Your task to perform on an android device: In Ixigo App track the status of the train .
Image 0: 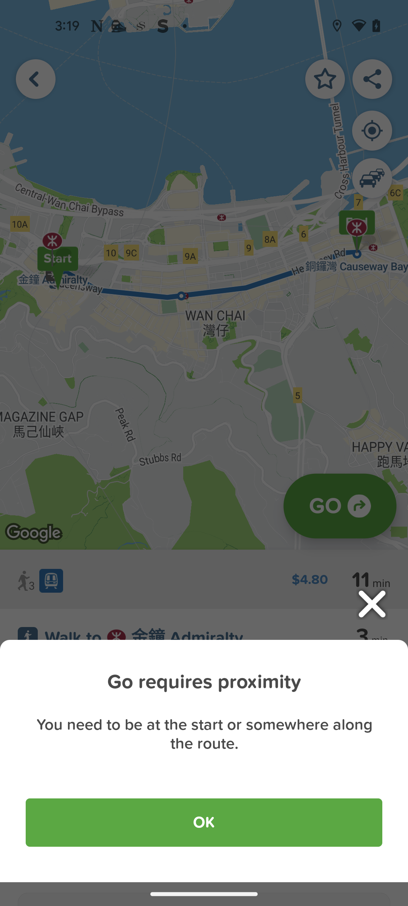
Open Ixigo Train App
Step 0: open app "ixigo trains"
Image 1: 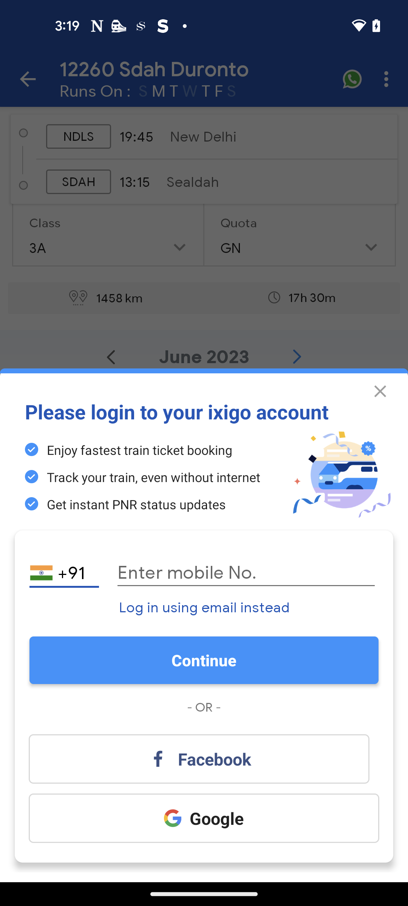
Close the login pop up
Step 1: click (380, 391)
Image 2: 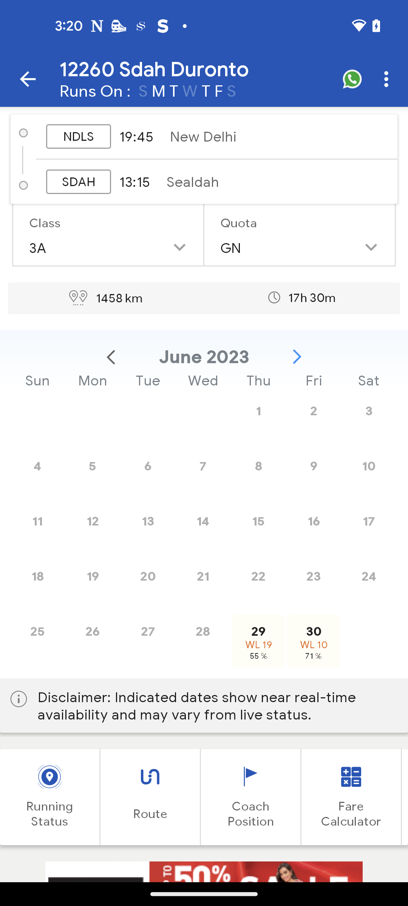
Click on the Running status button at the bottom left corner of the screen .
Step 2: click (49, 797)